Your task to perform on an android device: Before buying "Sunon Ergonomic Height-Adjustable Standing Desk," I want to know what other shoppers of this item think about it, so view the reviews for me.
Image 0: 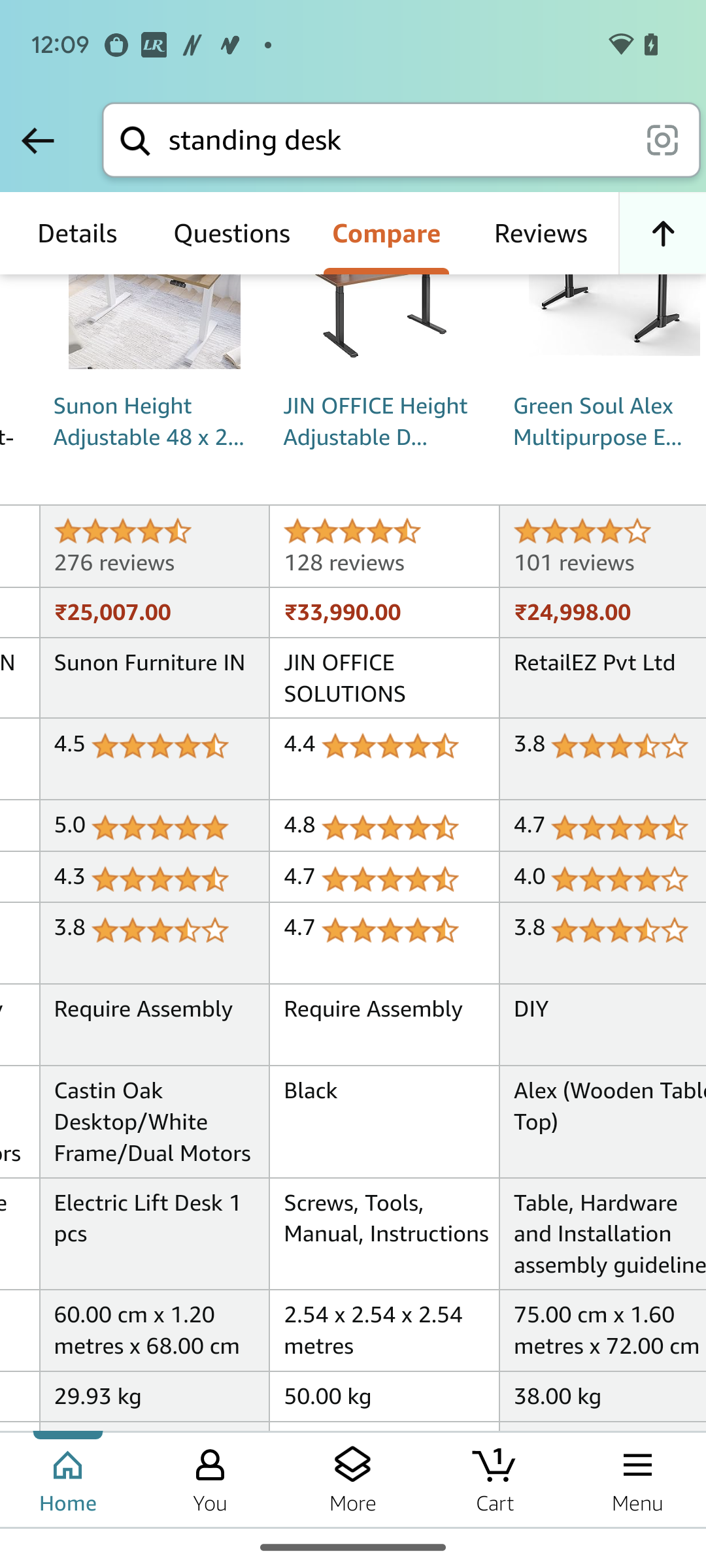
Click on the tab Reviews.
Step 0: click (540, 233)
Image 1: 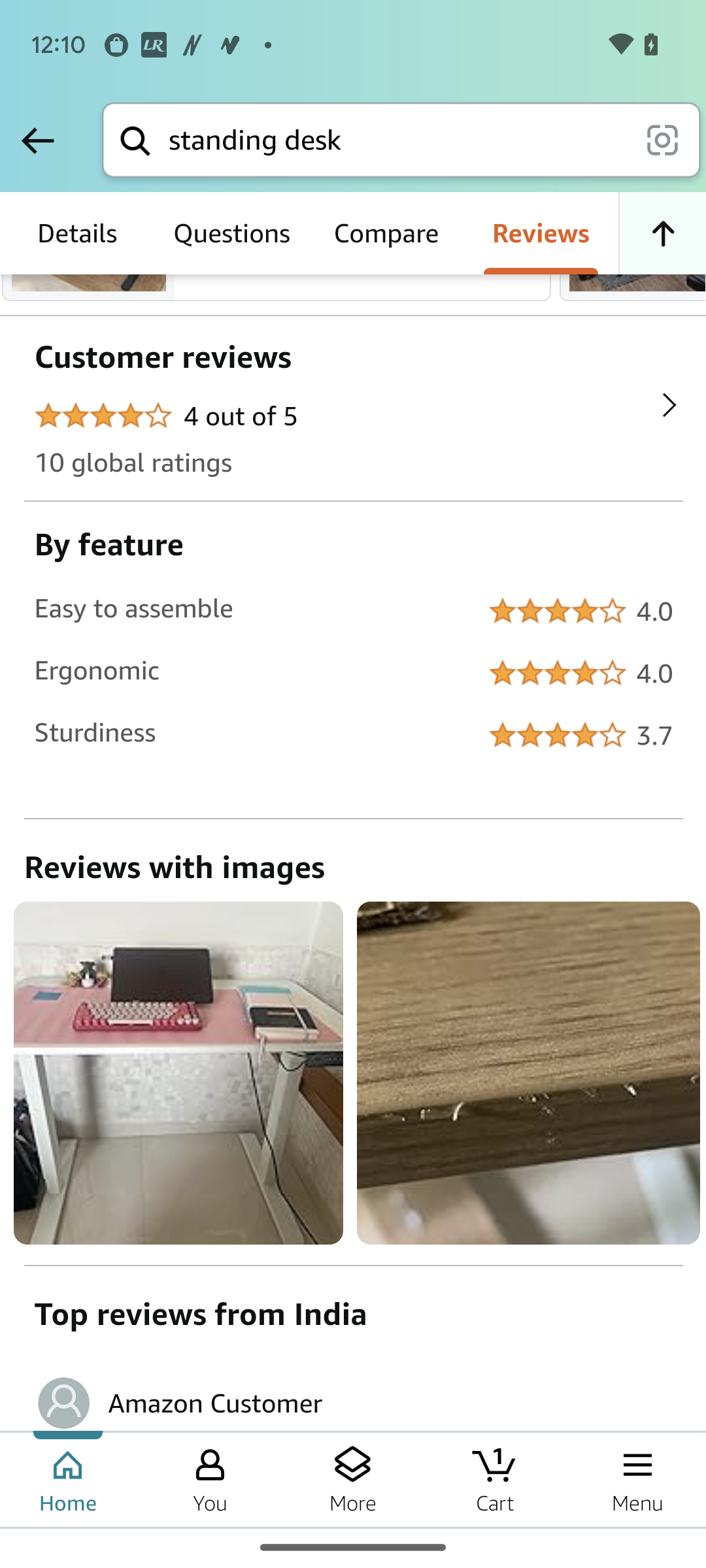
Scroll up
Step 1: scroll down